Your task to perform on an android device: Open the My Currency app and convert 200 Australian dollars to us dollar.
Image 0: 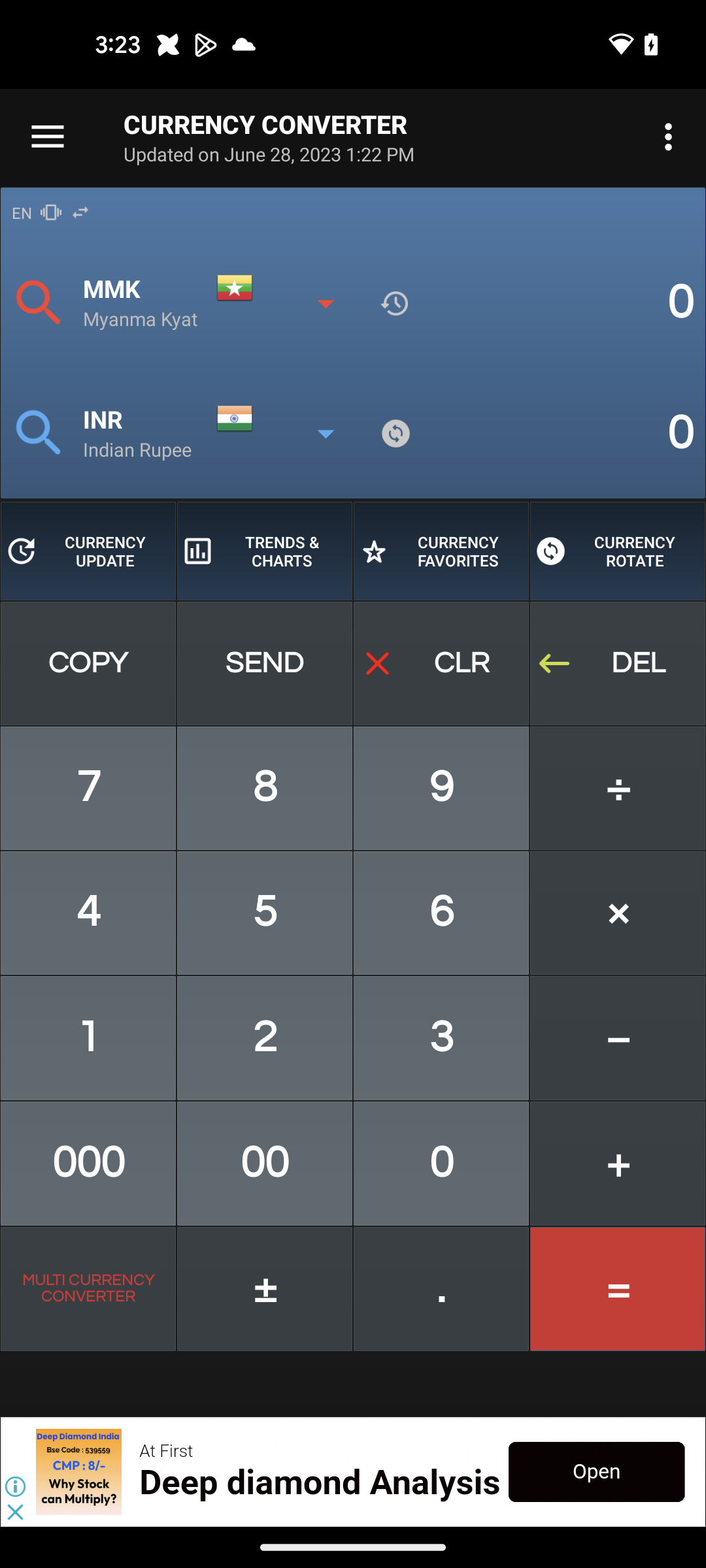
Open My currency app
Step 0: open app "MyCurrency"
Image 2: 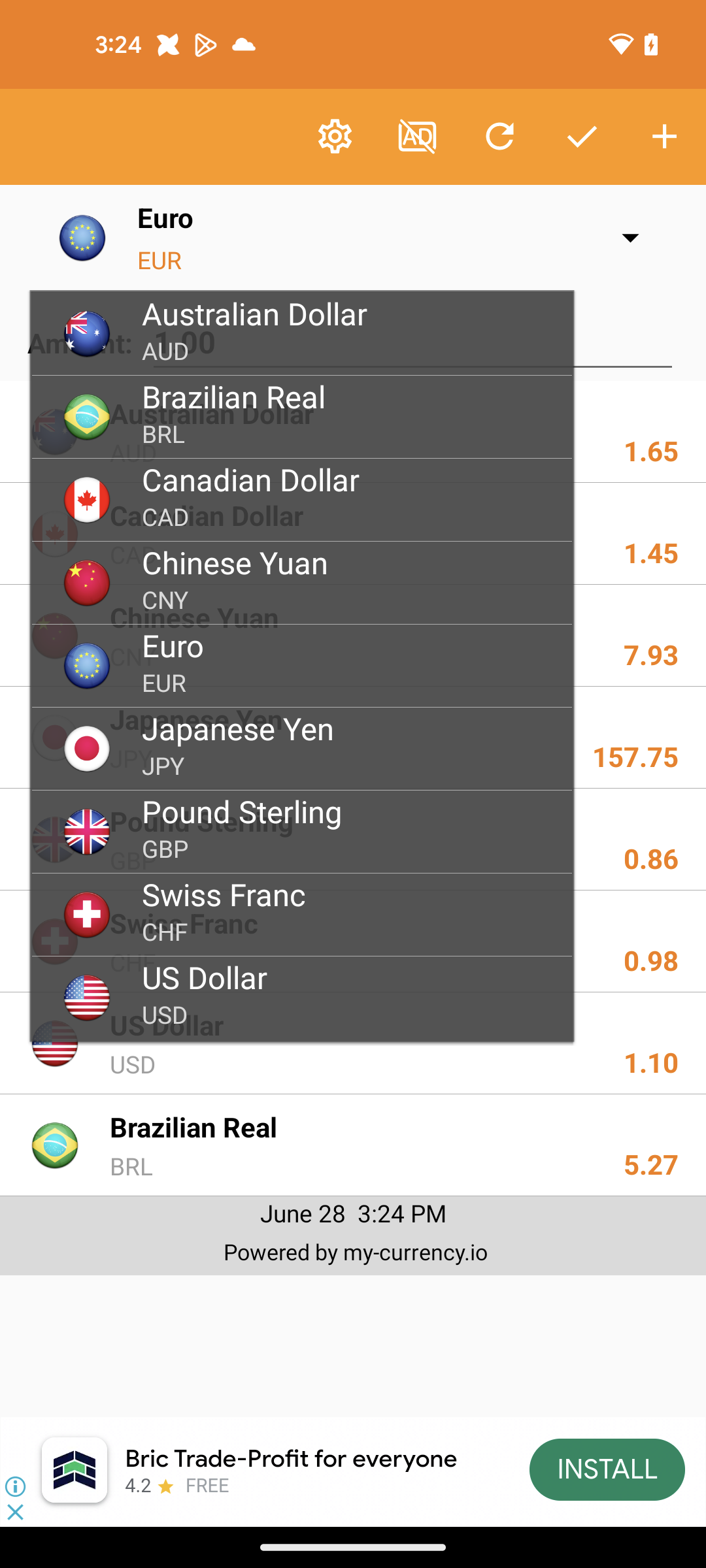
Select the Australian dollar
Step 2: click (343, 313)
Image 3: 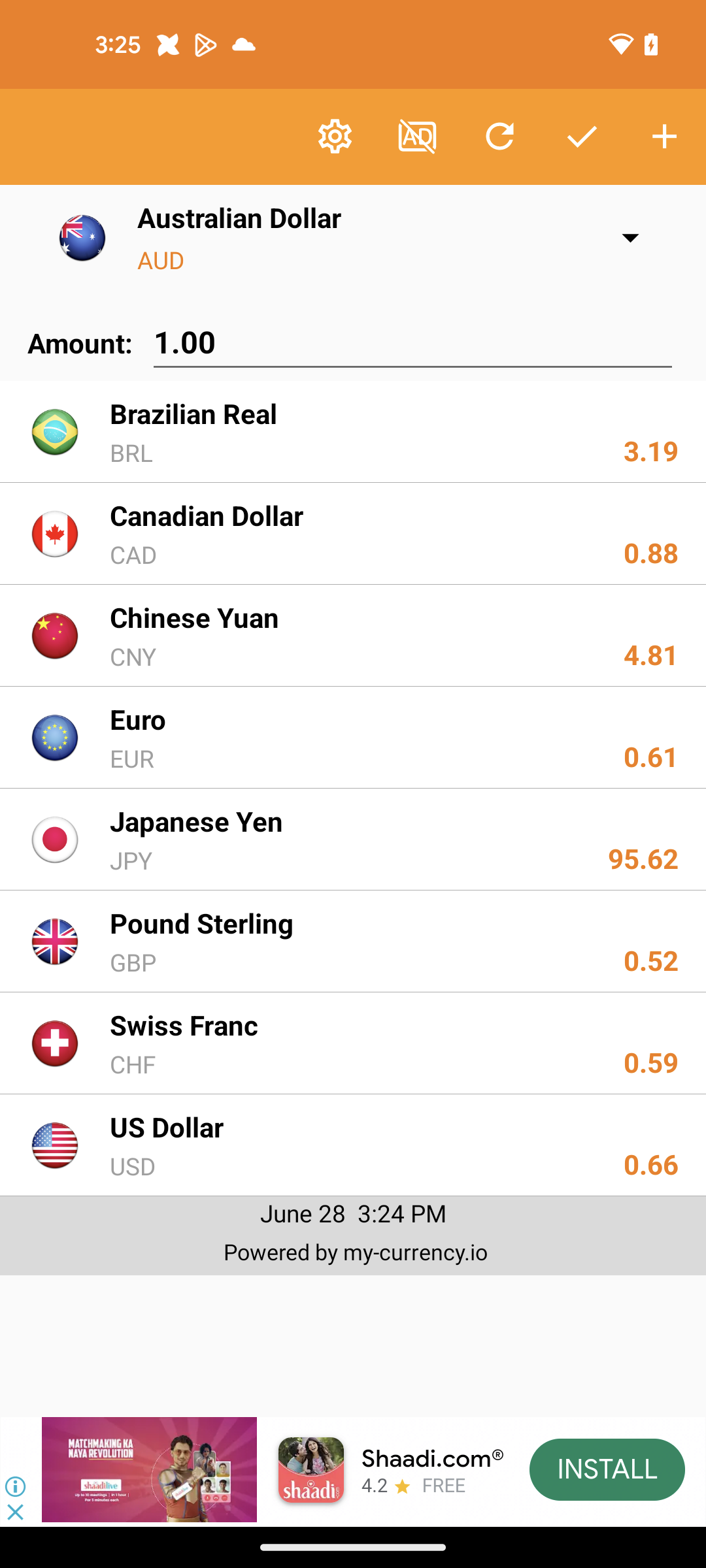
Click on the amount 1:00 option
Step 3: click (412, 342)
Image 4: 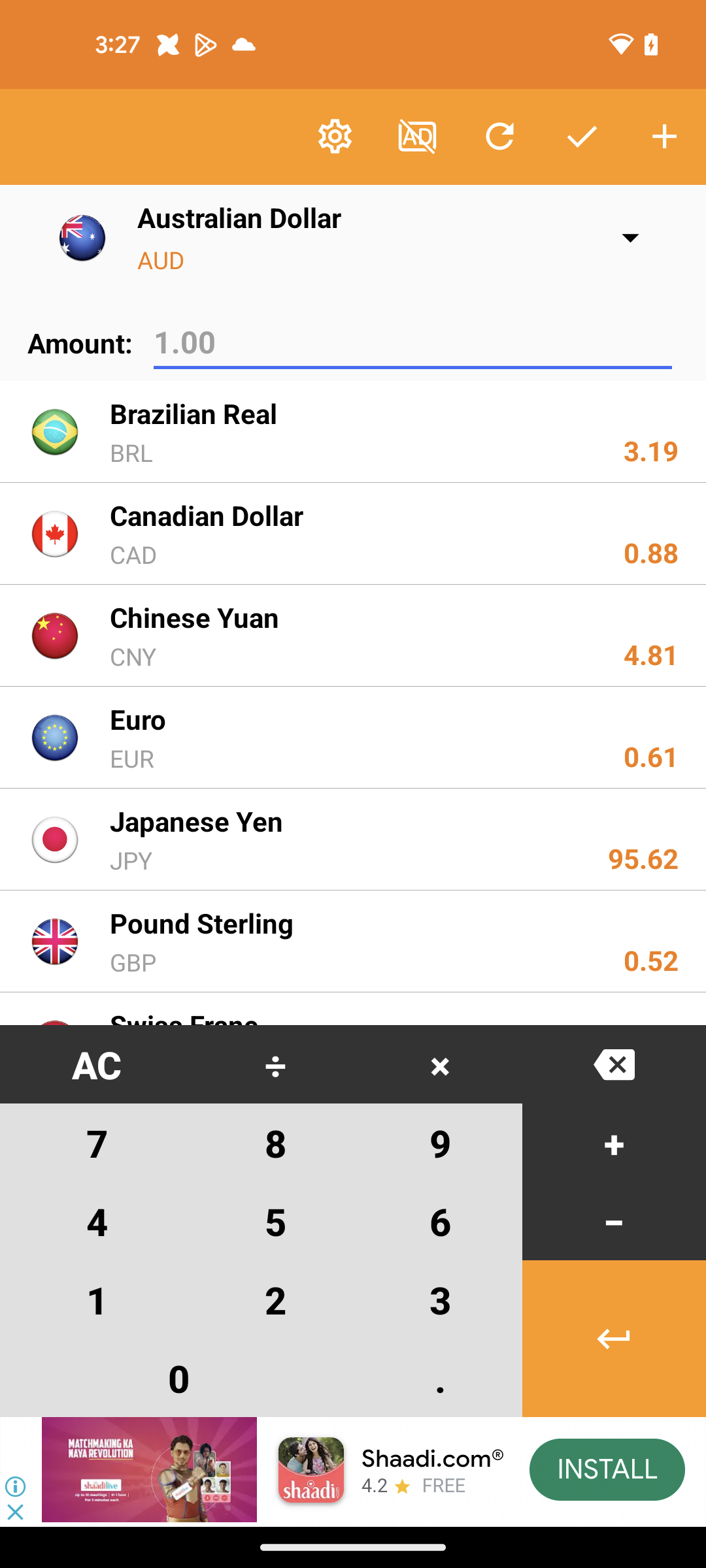
Search for 100 Australian dollars
Step 4: wait